Your task to perform on an android device: In the Polaris Office app, I want to create a document with the phrase "I will be going on an outdoor dinner at Breadless restaurant next week."
Image 0: 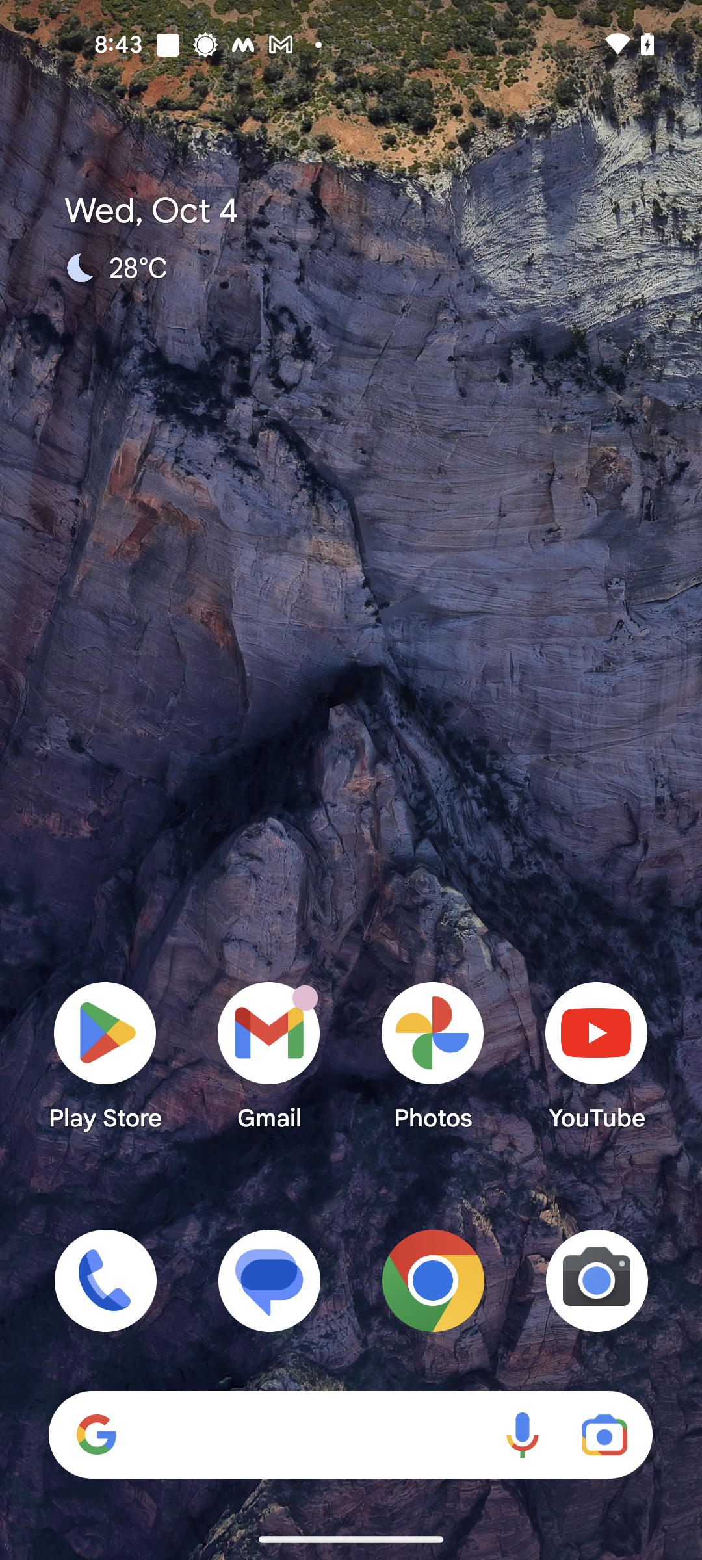
Open Polaris Office app
Step 0: open app "Polaris Office"
Image 1: 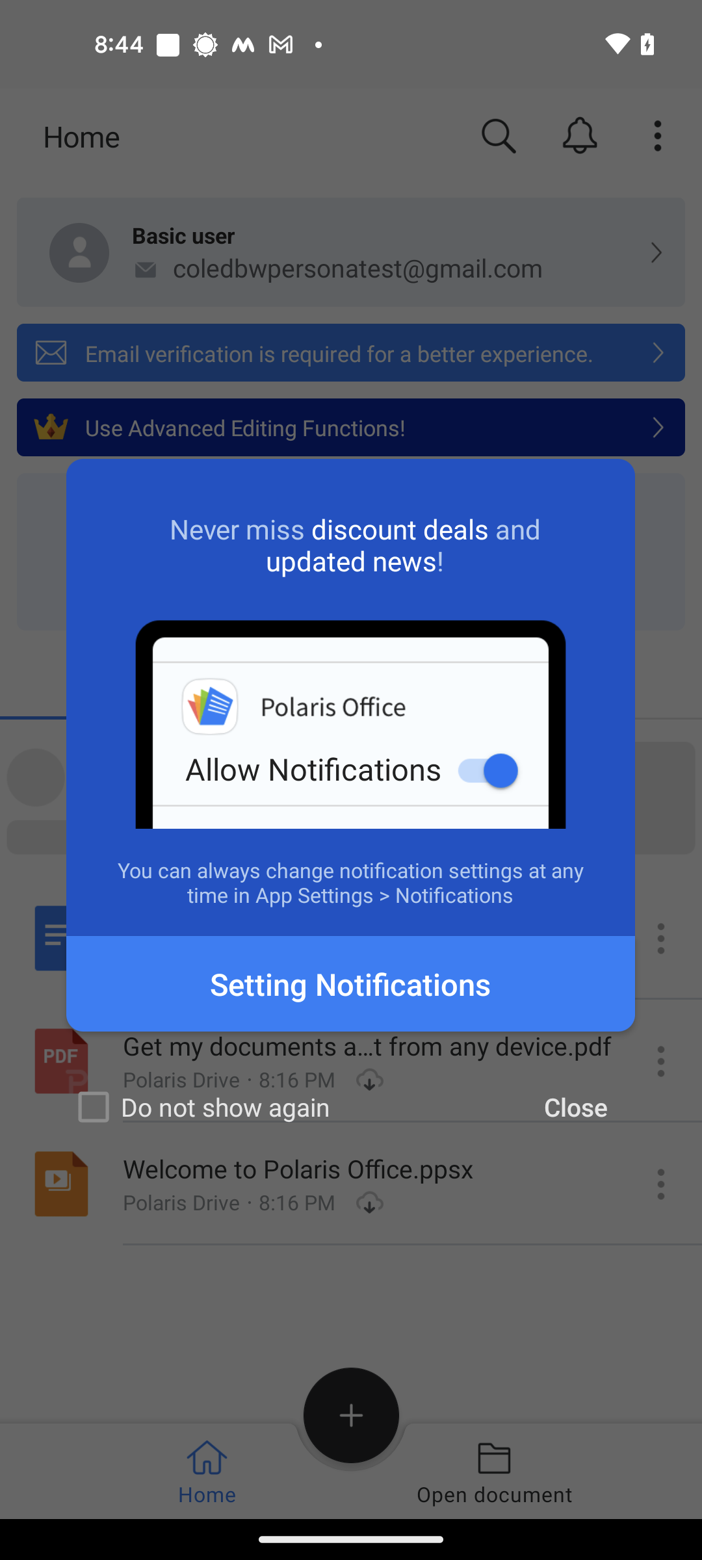
Click on the Close option
Step 1: click (540, 1107)
Image 2: 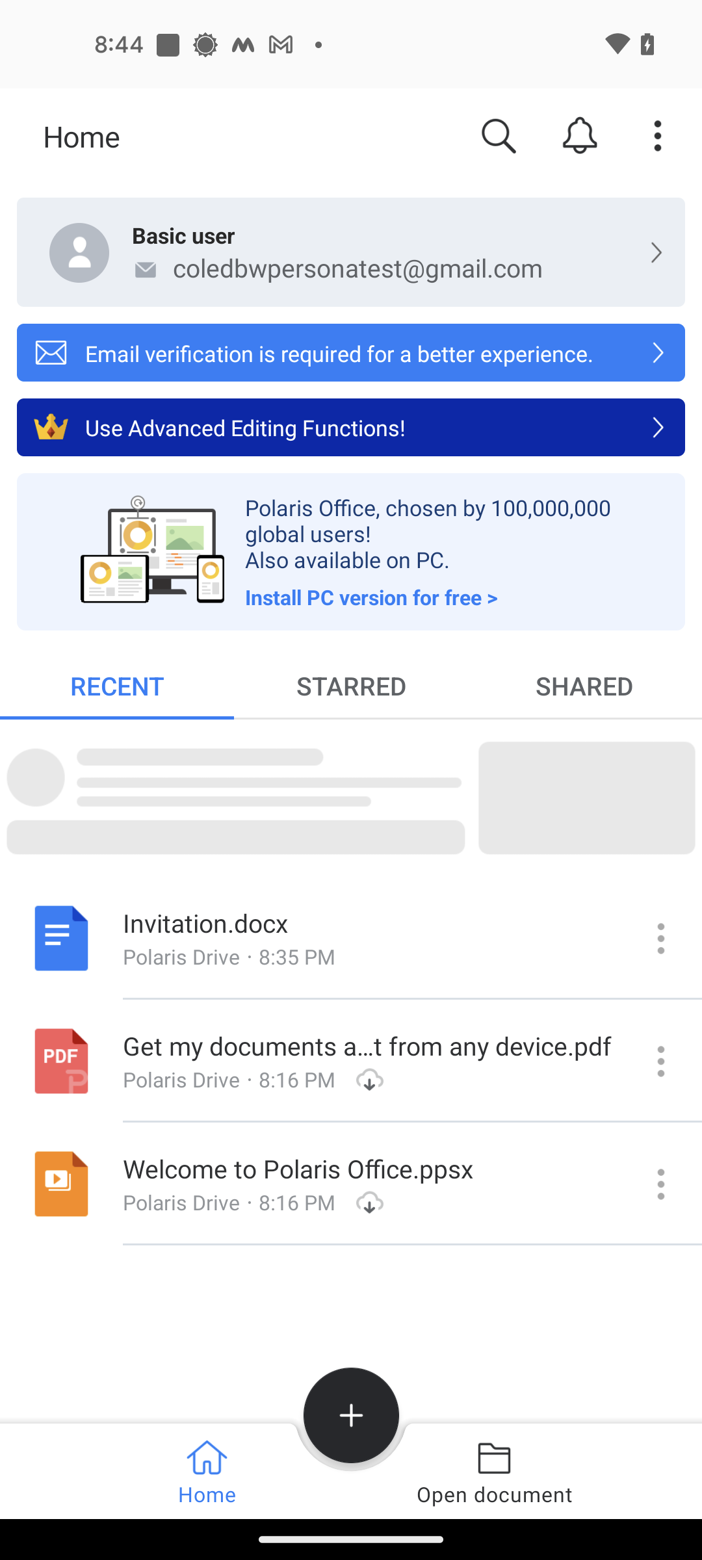
Click on the Plus icon at the bottom of the screen
Step 2: click (355, 1412)
Image 3: 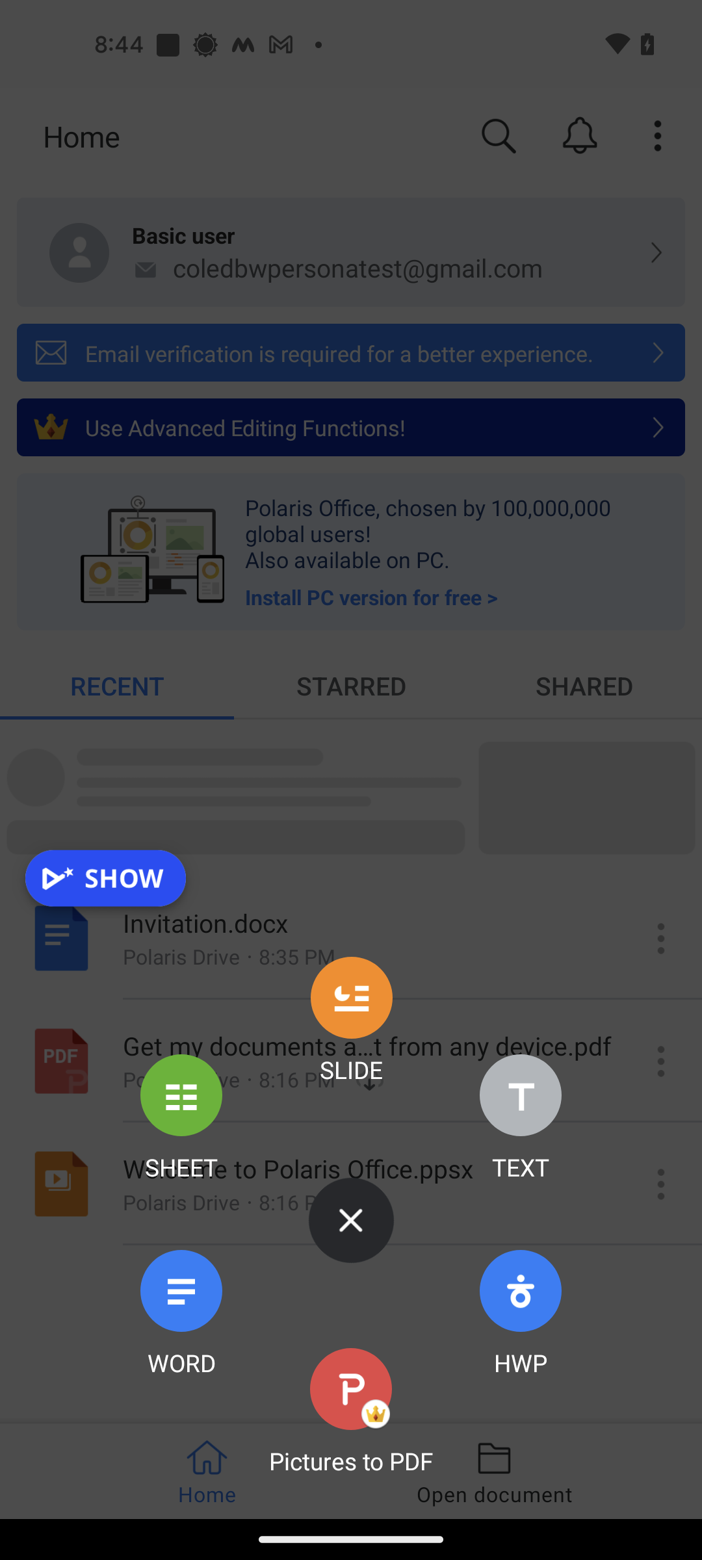
Click on the WORD option
Step 3: click (182, 1298)
Image 4: 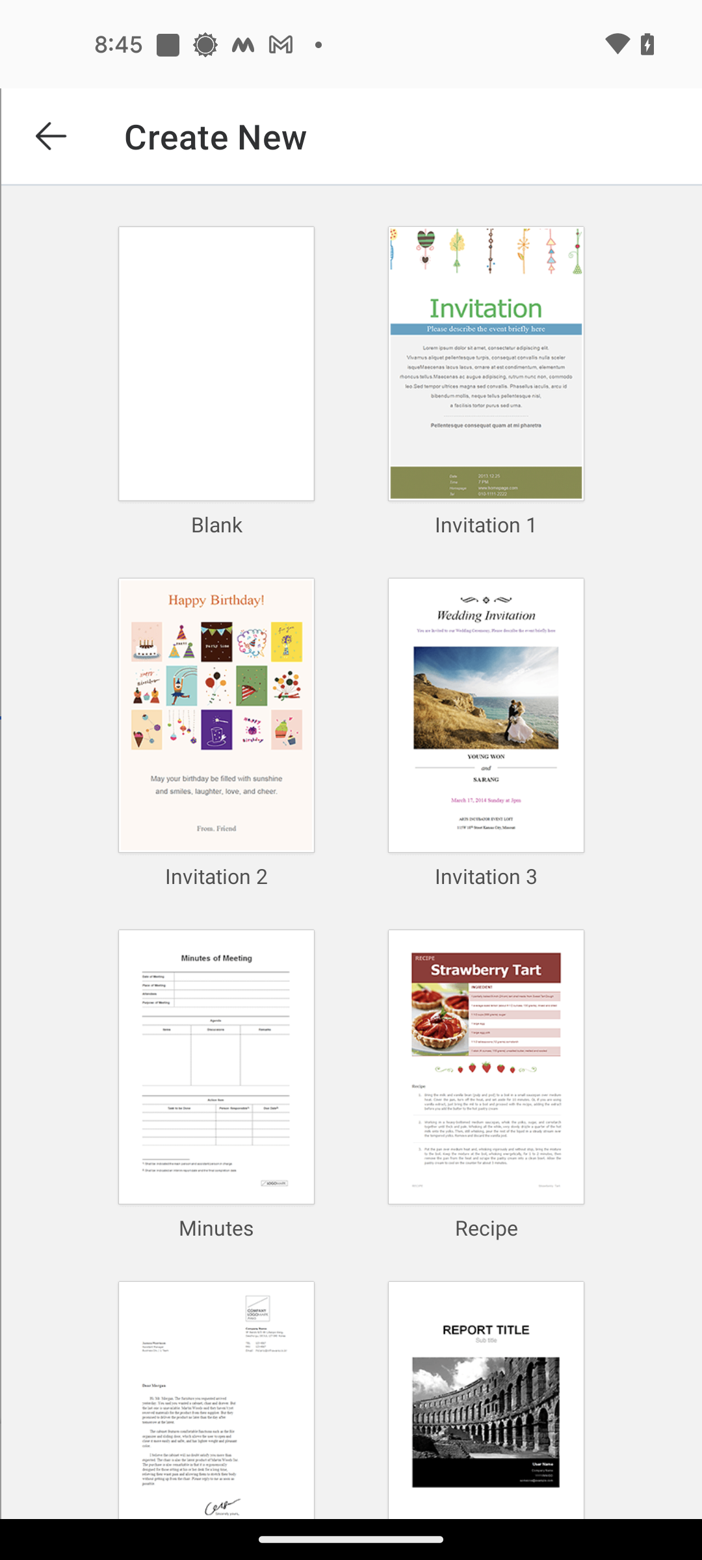
Select the Blank sheet
Step 4: click (230, 372)
Image 5: 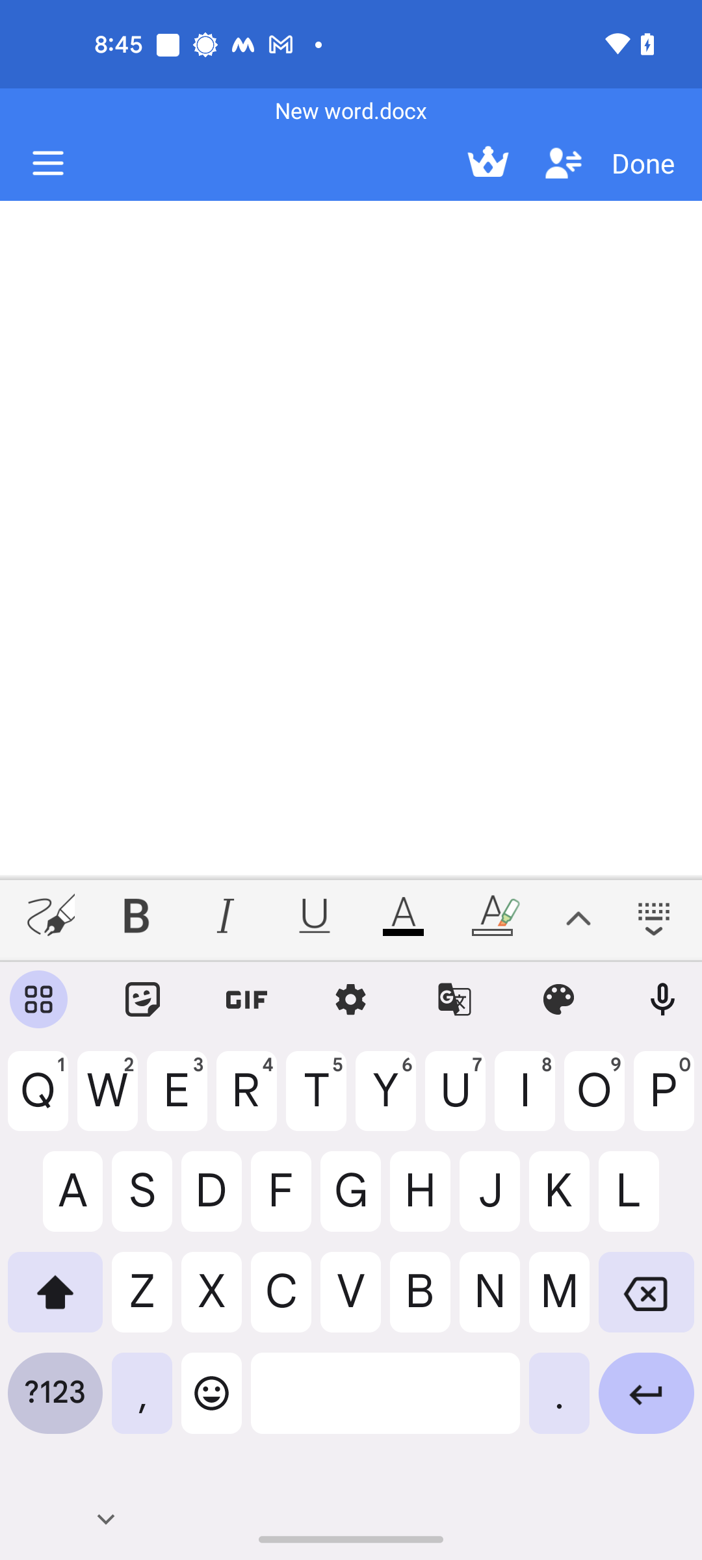
Add the Text phrase as I will be going on an outdoor dinner at Breadless restaurant next week
Step 5: type "I will be going on an outdoor dinner at Breadless restaurant next week"